Your task to perform on an android device: Add a text - Smiley - to my drawing in the Sgraffito app in the brusher font.
Image 0: 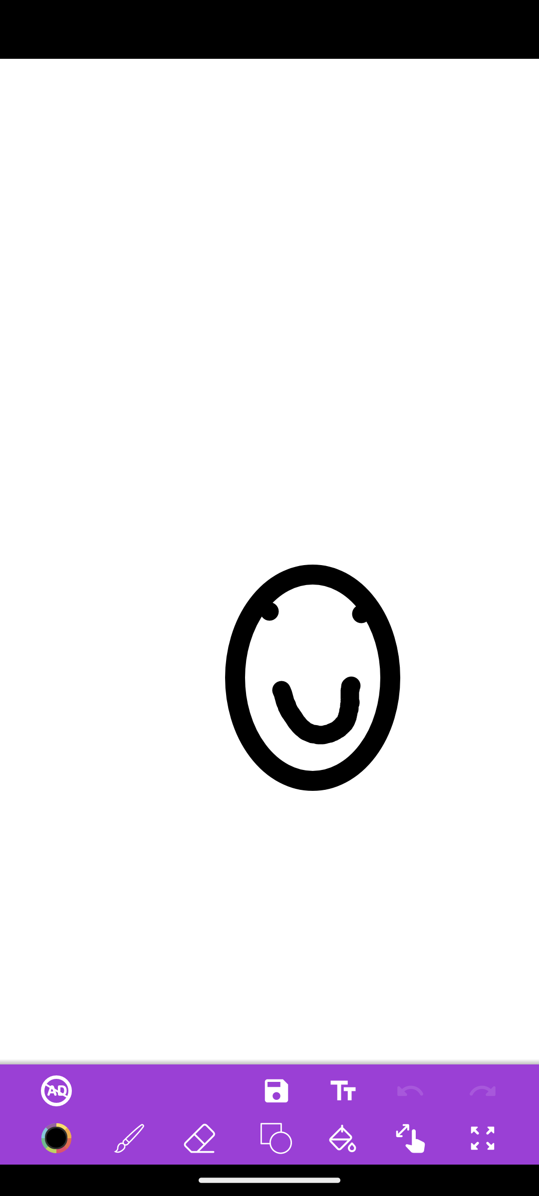
Click on the text icon.
Step 0: click (343, 1090)
Image 1: 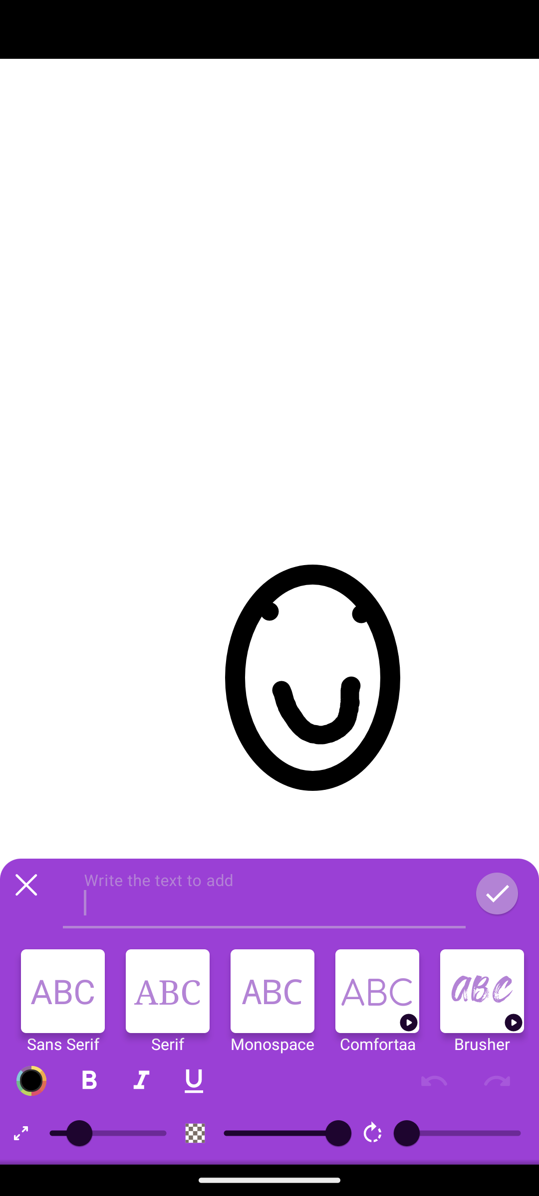
Select the brusher font.
Step 1: click (482, 991)
Image 3: 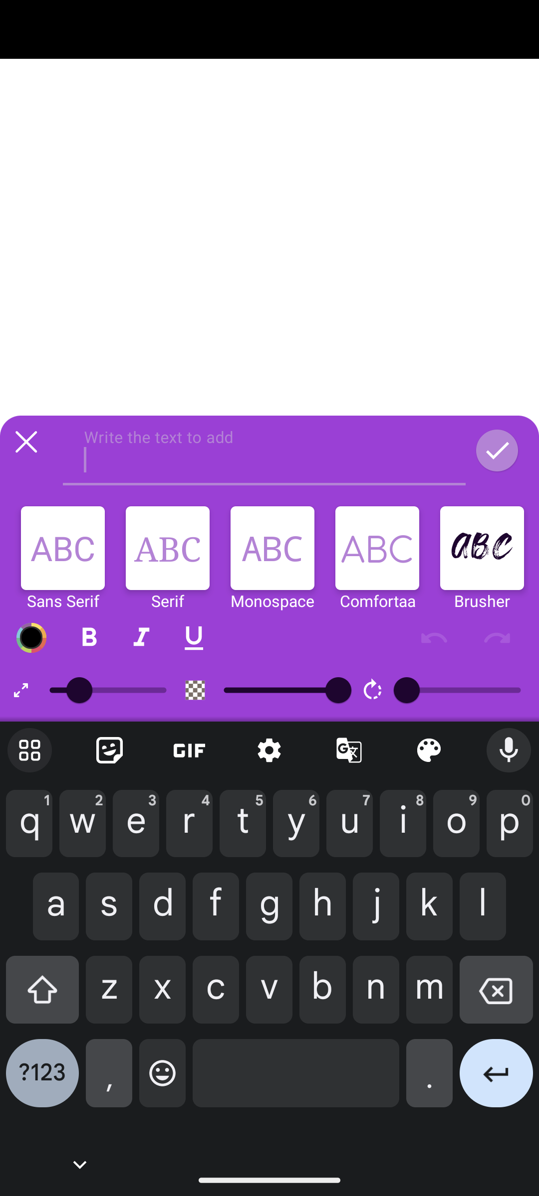
Now enter the text that is Smiley.
Step 3: type "Smiley"